Your task to perform on an android device: Open the Gmail App, Go to profile, Select the Manage your Account, go to the drop down icon and remove sign out the account. 
Image 1: 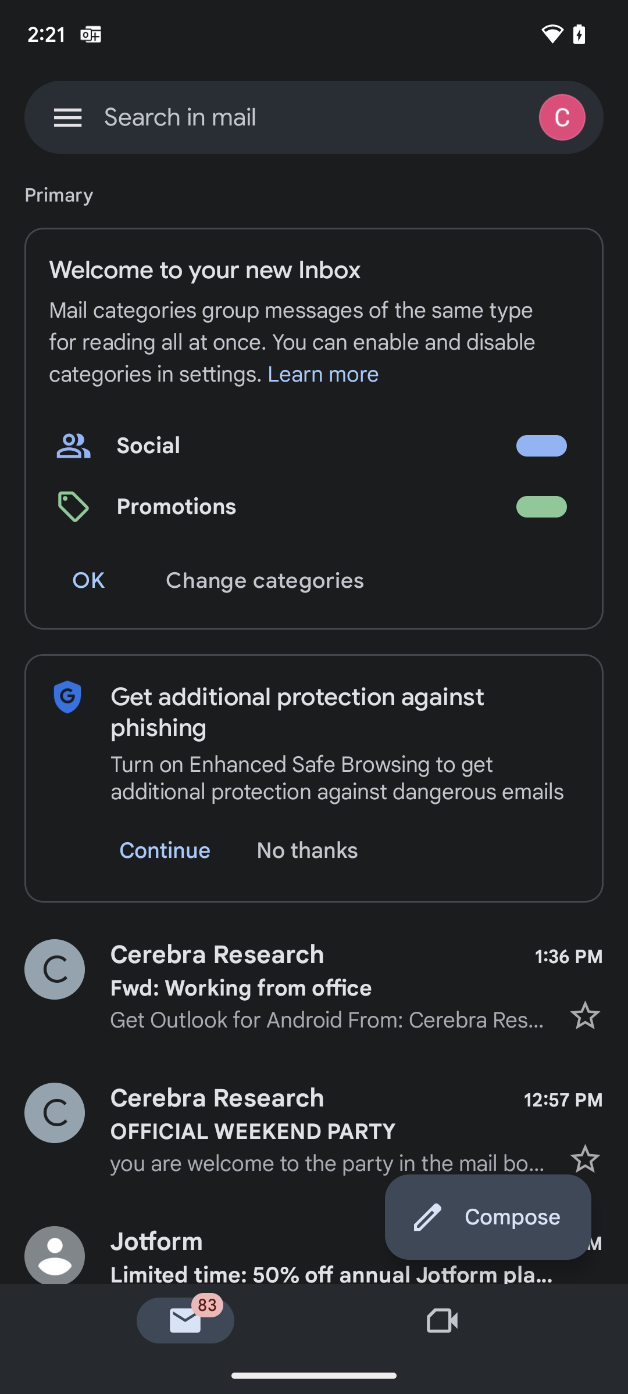
Click on the Profile 
Step 1: click (565, 117)
Image 2: 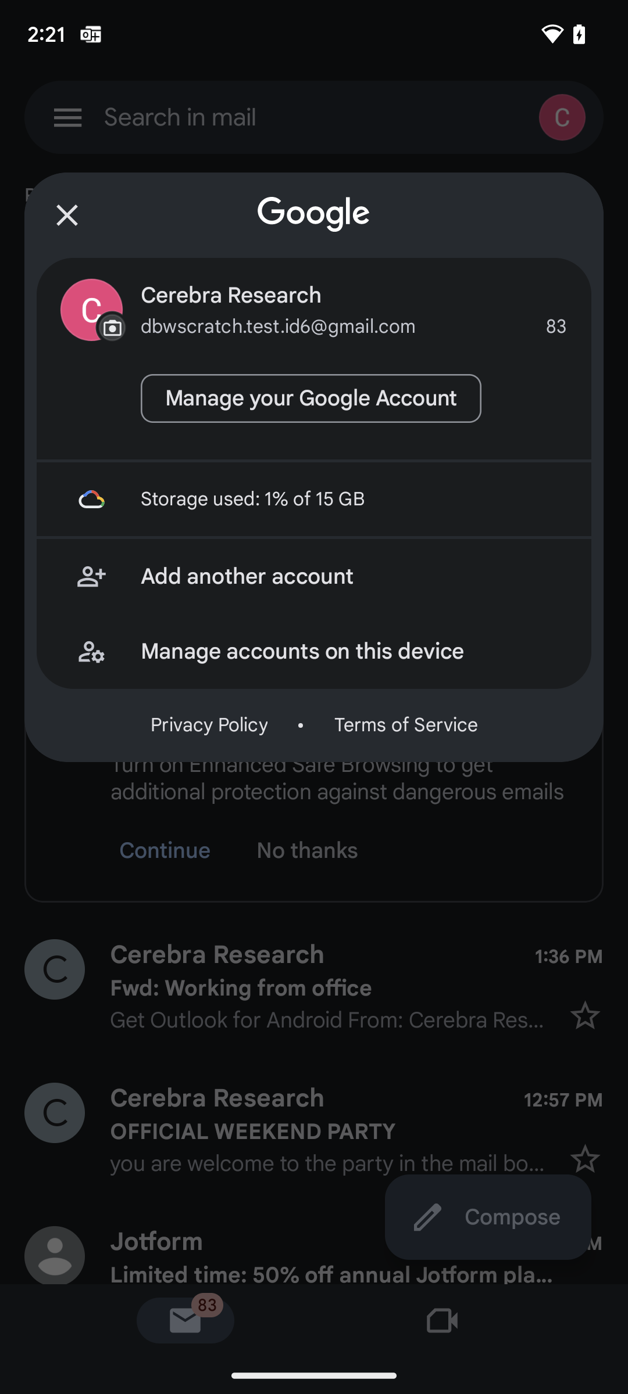
Click on the Manage your Account Button 
Step 2: click (311, 398)
Image 3: 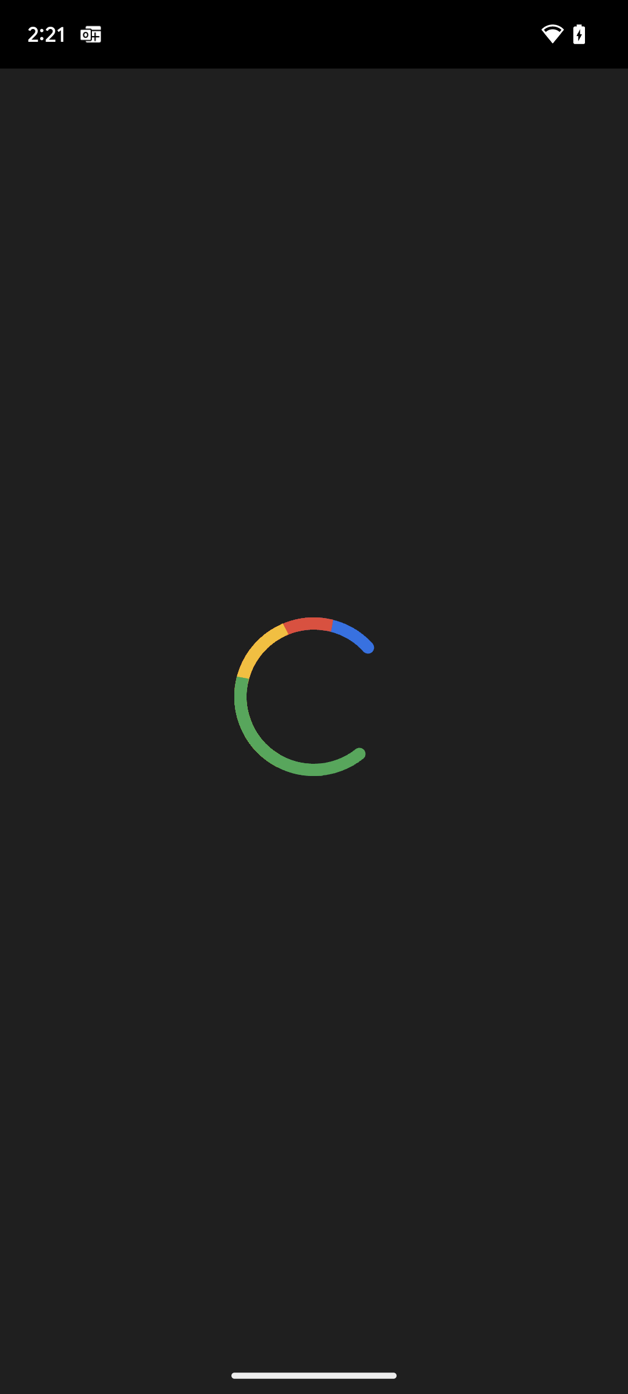
Click on the Manage your Account Button 
Step 3: wait
Image 4: 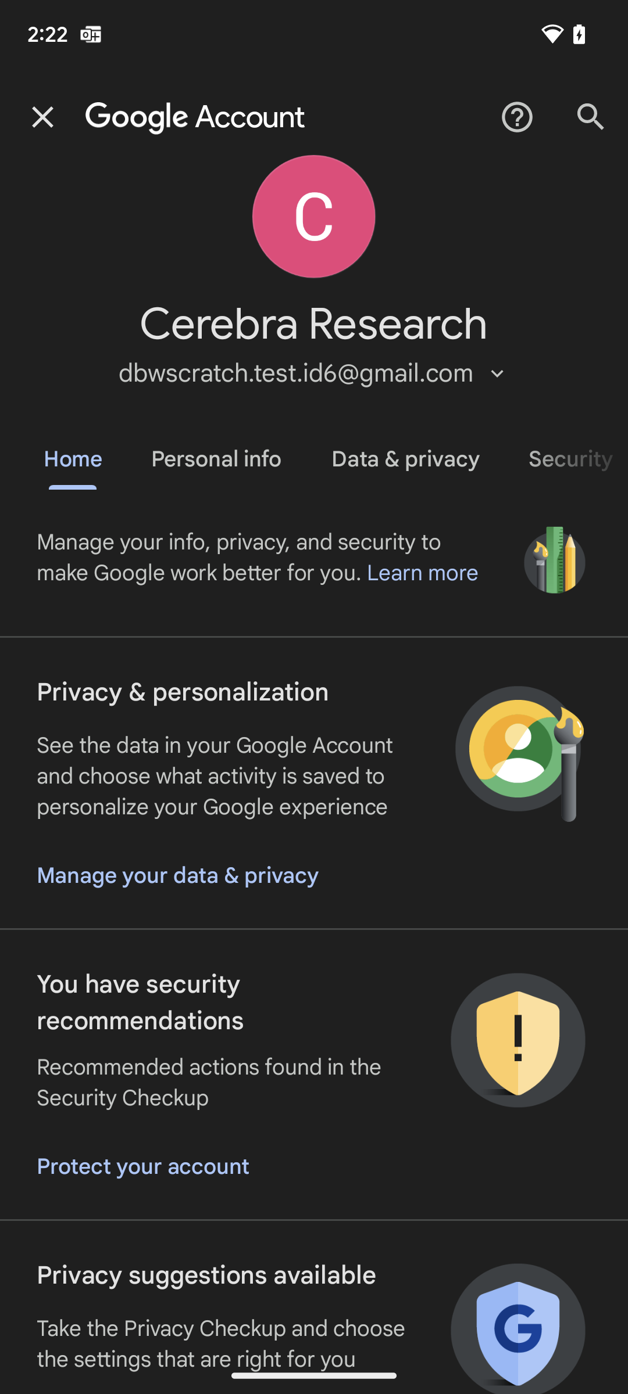
Click on the drop down icon 
Step 4: click (494, 374)
Image 5: 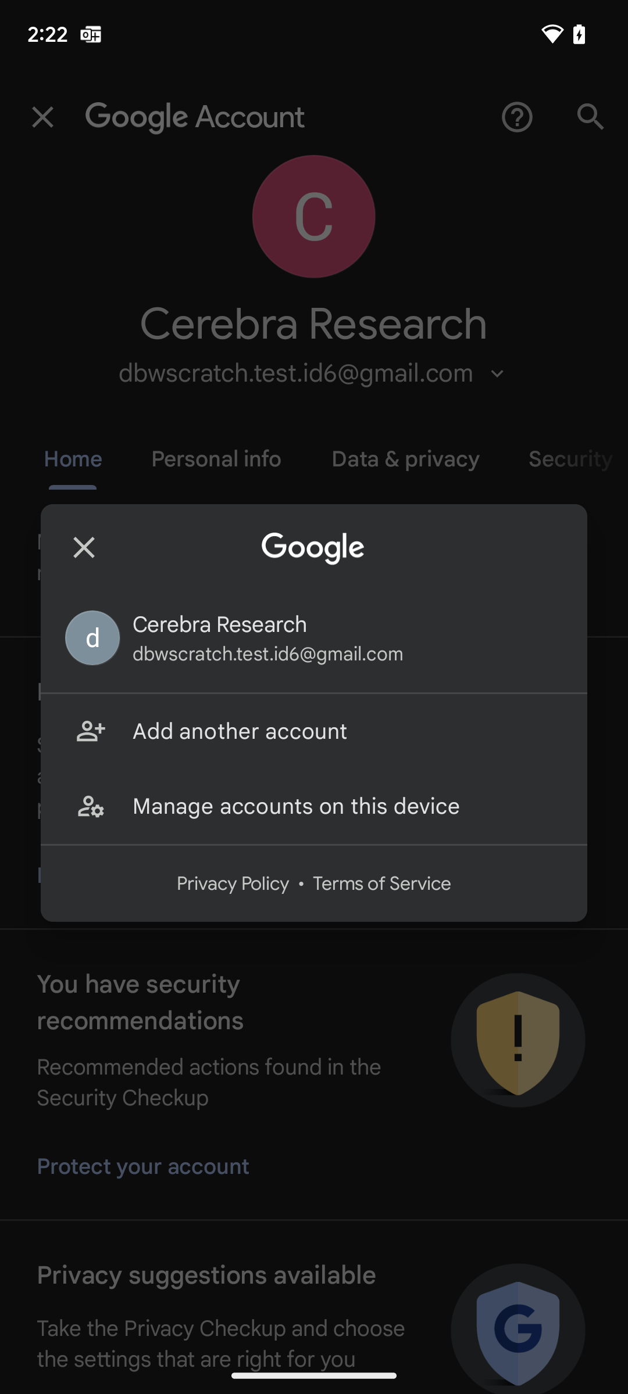
click on the manage account on this device option 
Step 5: click (342, 806)
Image 6: 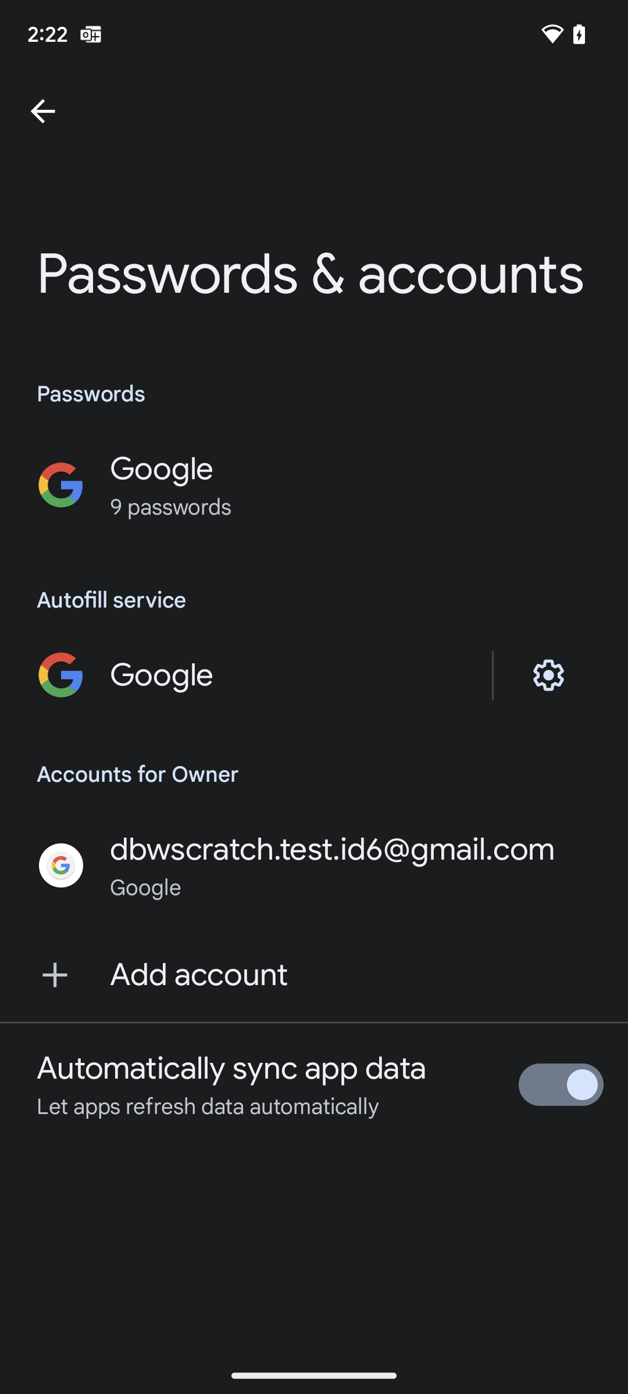
Click on the dbwscratch.test.id6@gmail.com 
Step 6: click (333, 849)
Image 7: 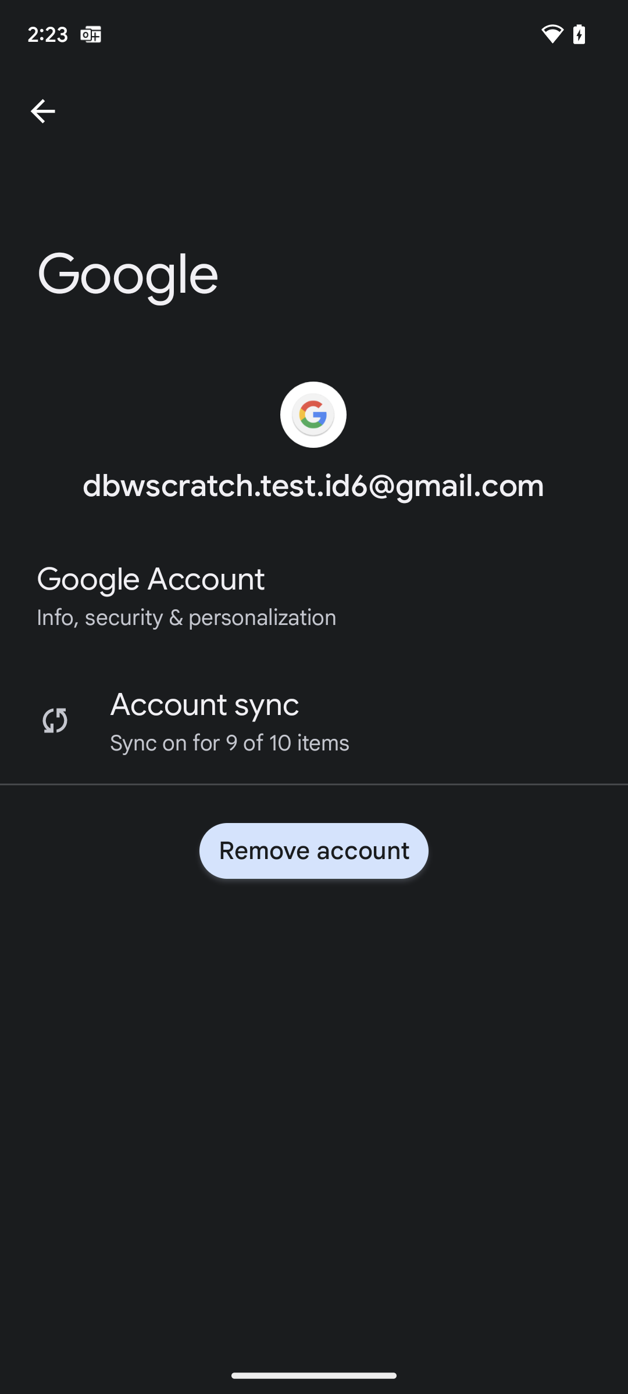
Click on the remove account button to sign out the account 
Step 7: click (314, 850)
Image 8: 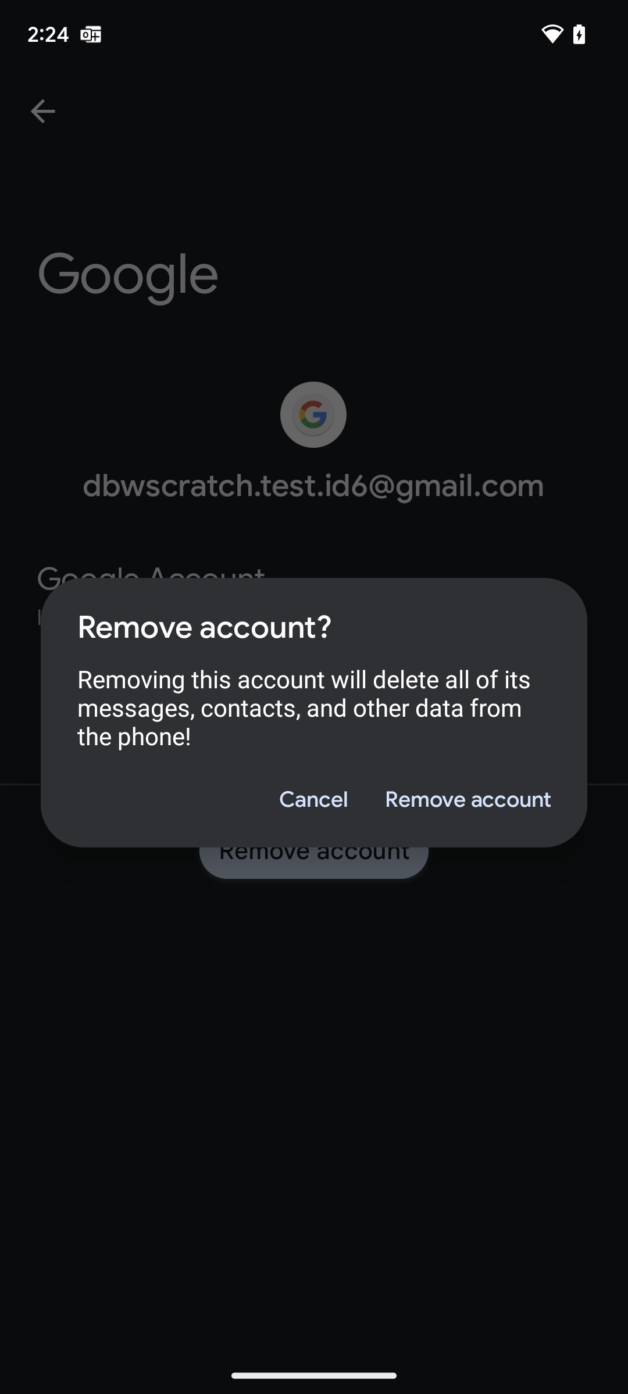
Click on the remove account option to confirm 
Step 8: click (467, 800)